Your task to perform on an android device: As I liked the Black Van Heusen satin cotton shirt for myself, I would like to read the reviews of it.
Image 0: 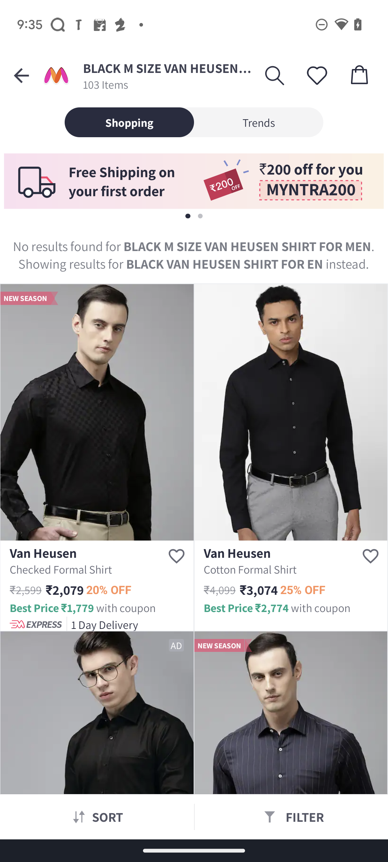
Swipe up to view more shirts.
Step 0: scroll down
Image 1: 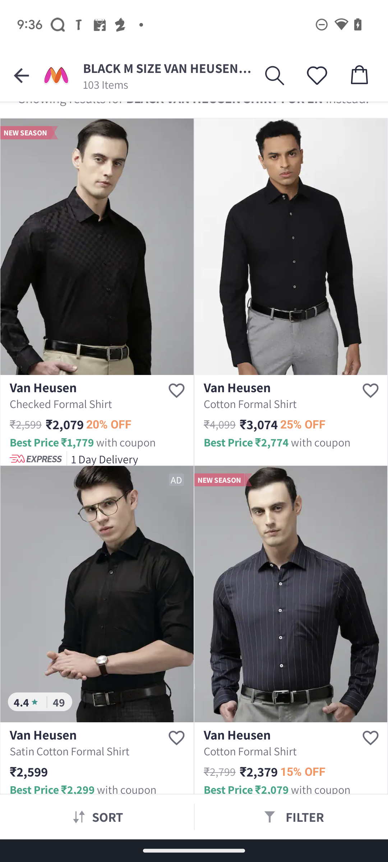
Click on the Van Heusen black Satin cotton shirt image.
Step 1: click (97, 594)
Image 2: 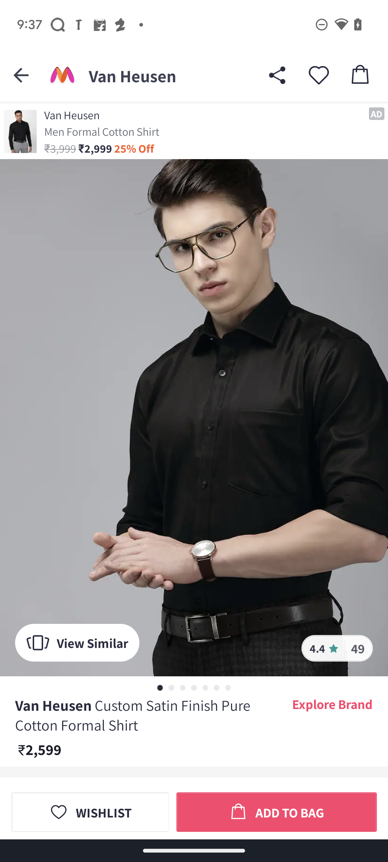
Click on the star icon on the bottom right side of the screen.
Step 2: click (337, 648)
Image 3: 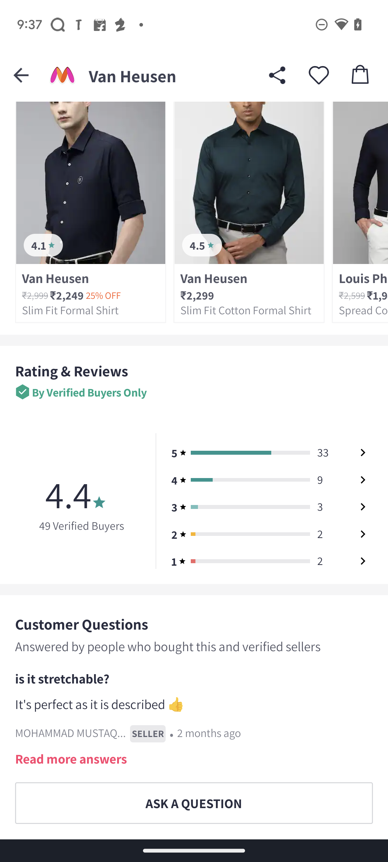
Click on the 5* option.
Step 3: click (194, 465)